Your task to perform on an android device: Send a copy of The Queen's Gambit pdf file to Natalie Larson at natalie.larson1998@gmail.com.
Image 0: 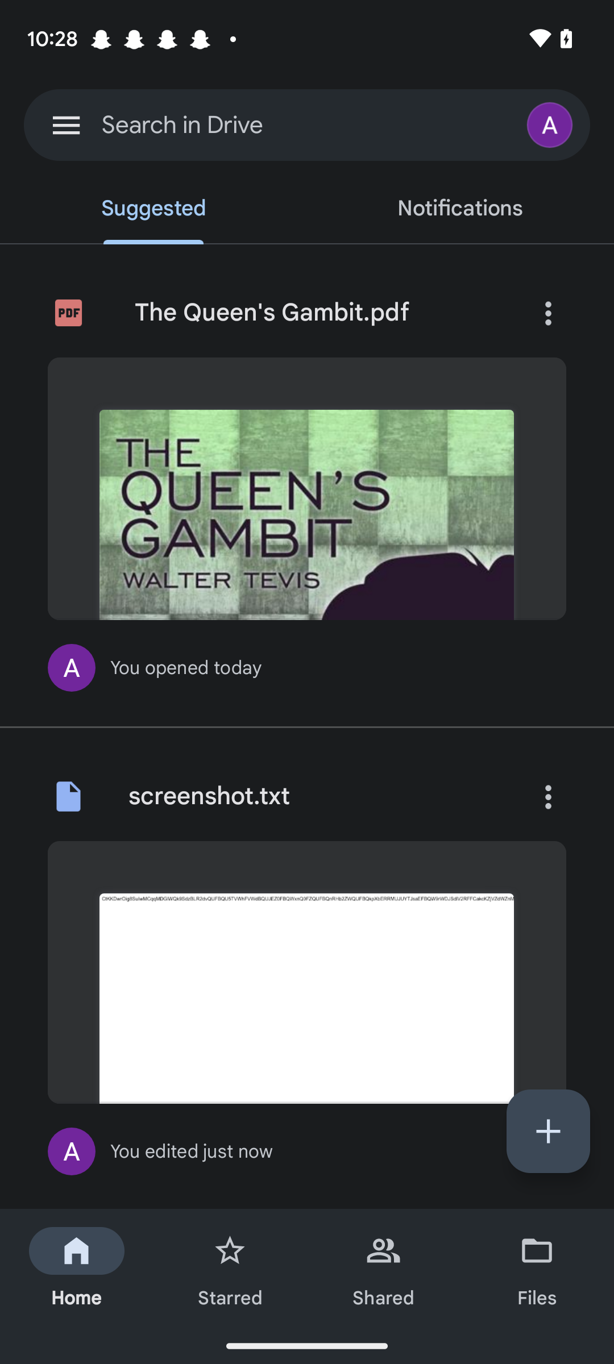
Click on the First file.
Step 0: click (307, 484)
Image 1: 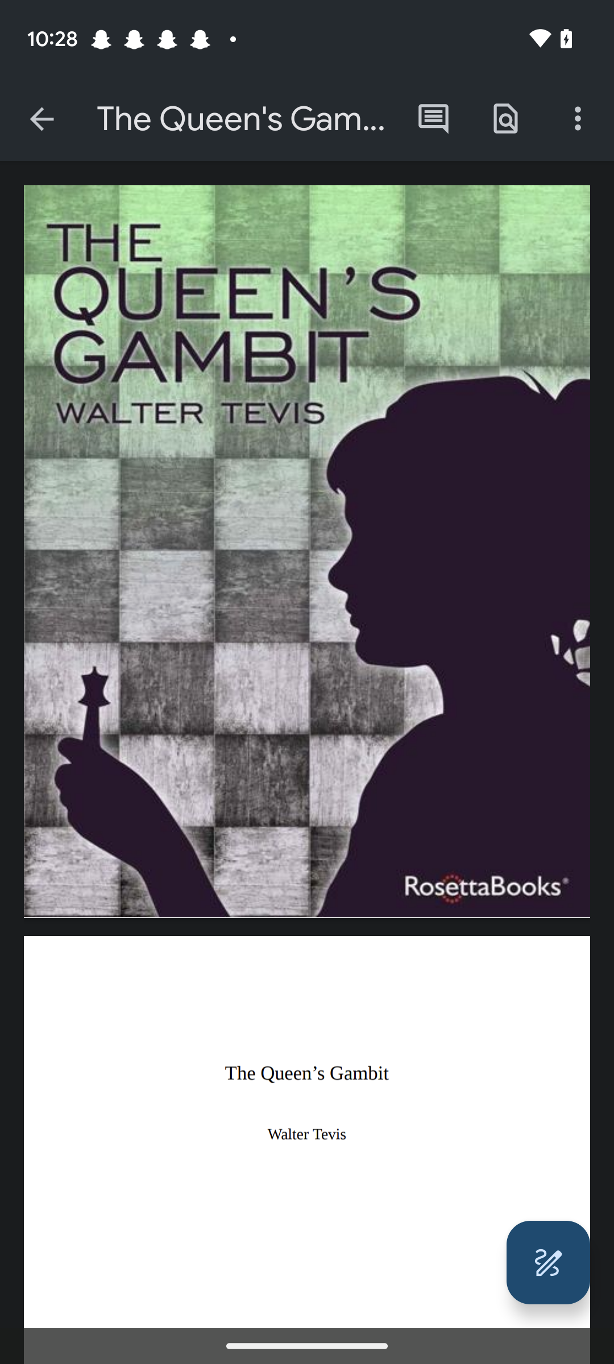
Click on the three dots on the top right corner.
Step 1: click (578, 119)
Image 2: 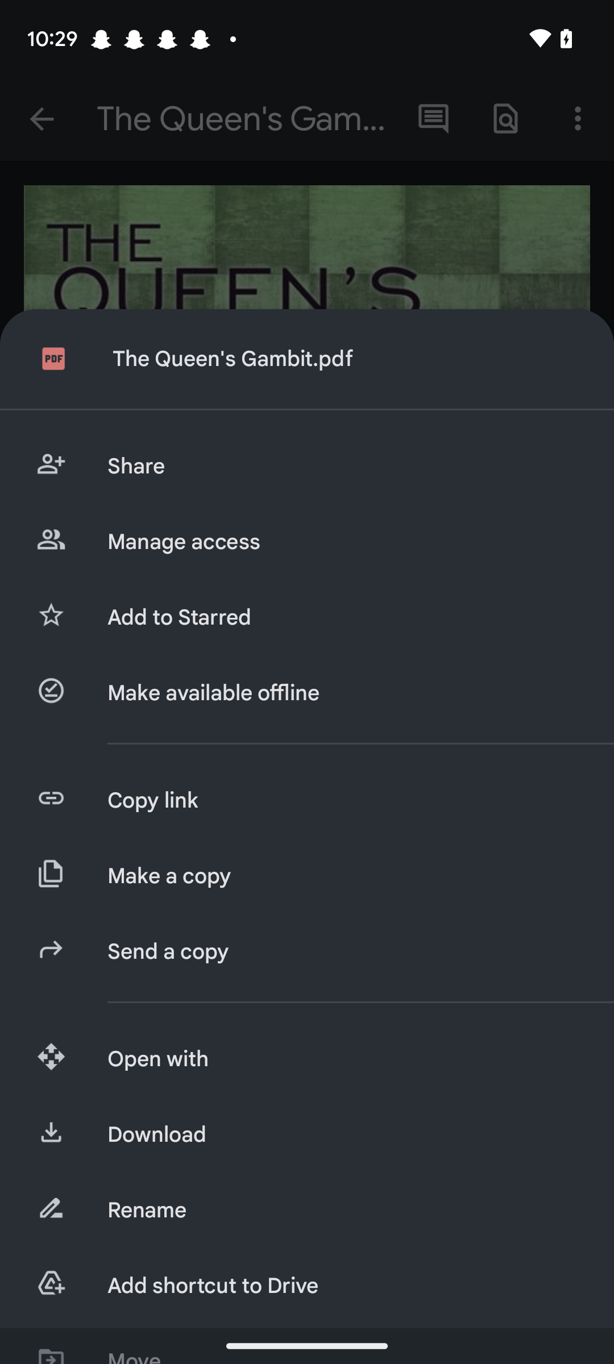
Click on the Tab Send a copy from the given list.
Step 2: click (342, 951)
Image 3: 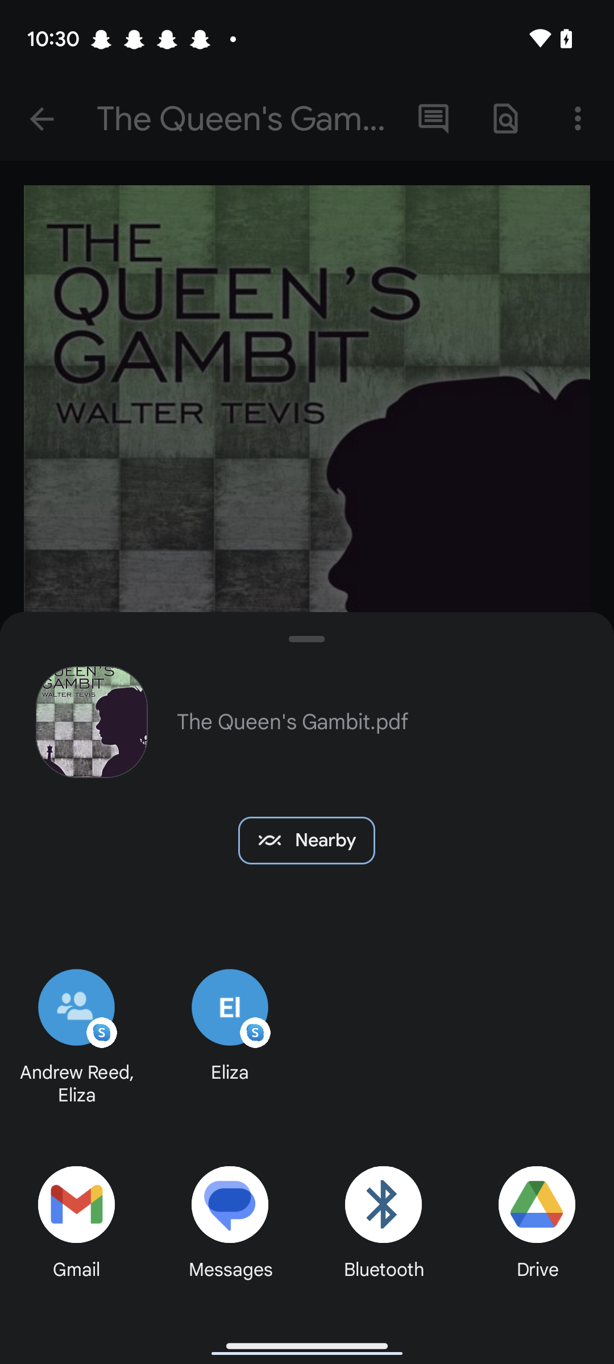
Click on the gmail icon at the bottom left corner.
Step 3: click (52, 1199)
Image 4: 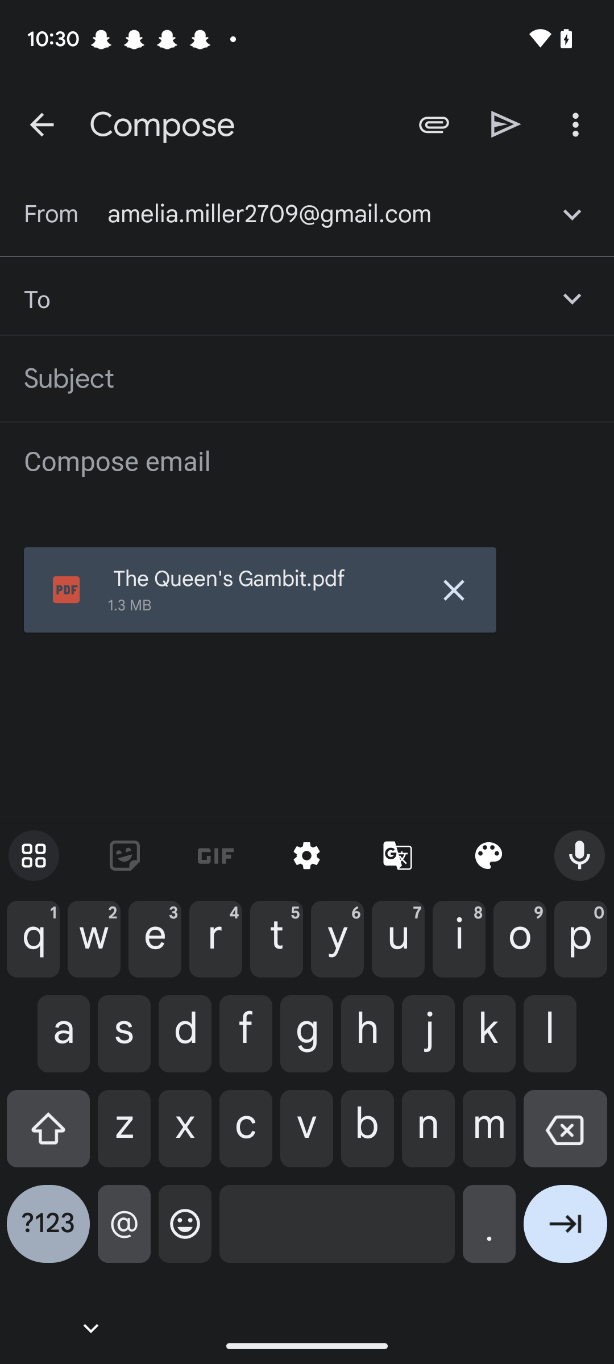
Type Id- natalie.larson1998@gmail.com in the input box.
Step 4: type "natalie.larson1998@gmail.com"
Image 5: 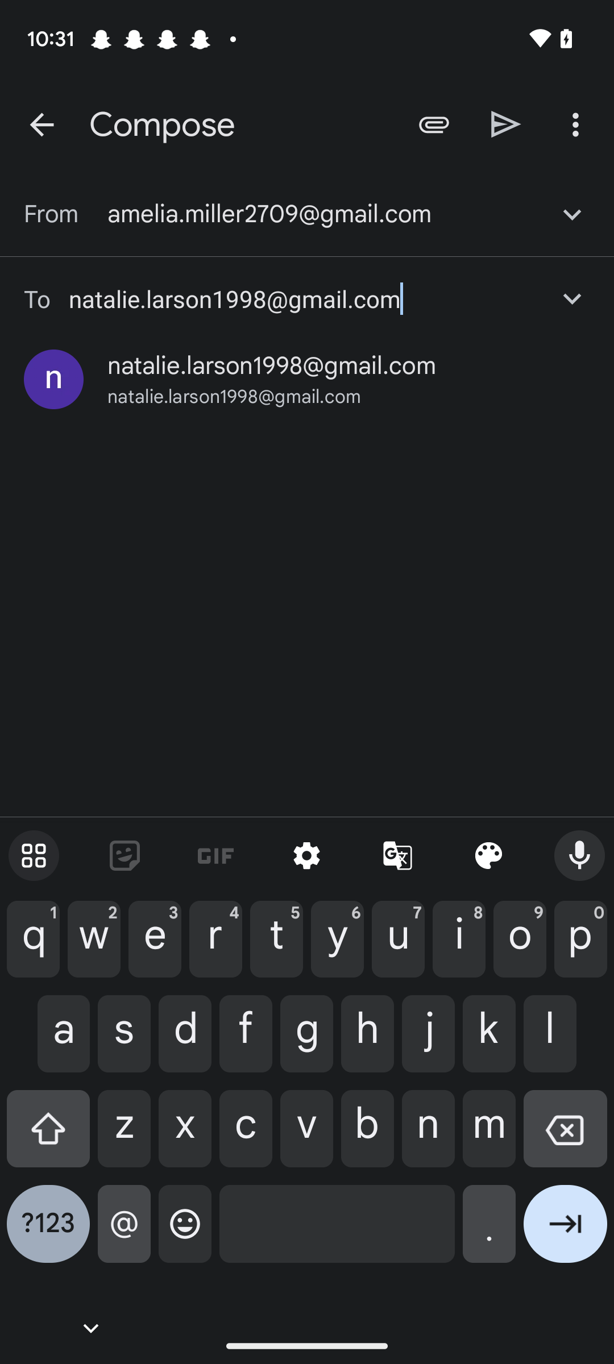
Click on the Send icon on the left side of the three dots in the top-right corner.
Step 5: click (506, 124)